Your task to perform on an android device:  Shop for cupboard lock under Gallant series.
Image 0: 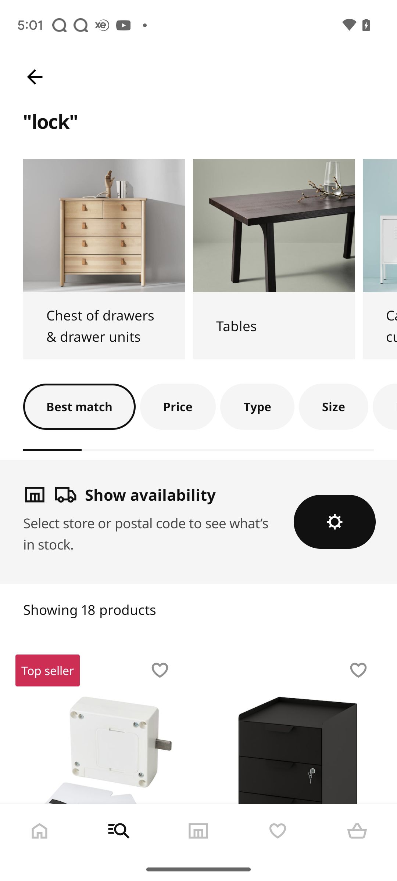
Click on the best match tab
Step 0: click (79, 407)
Image 1: 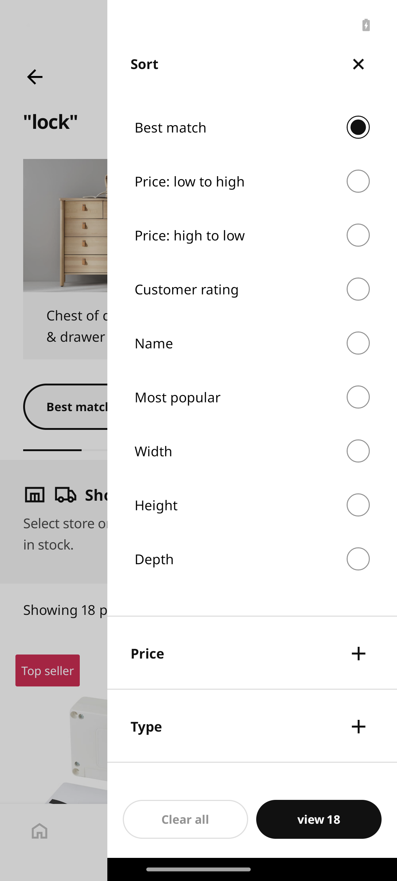
Swipe up to view series
Step 1: scroll down
Image 3: 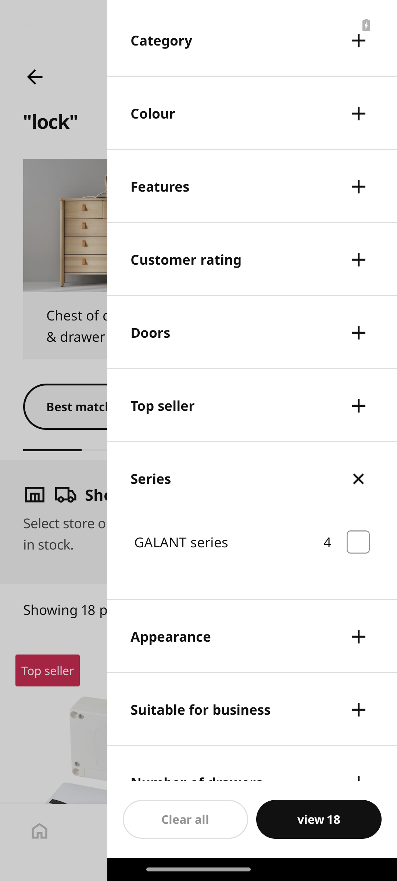
Click on the galant series
Step 3: click (358, 542)
Image 4: 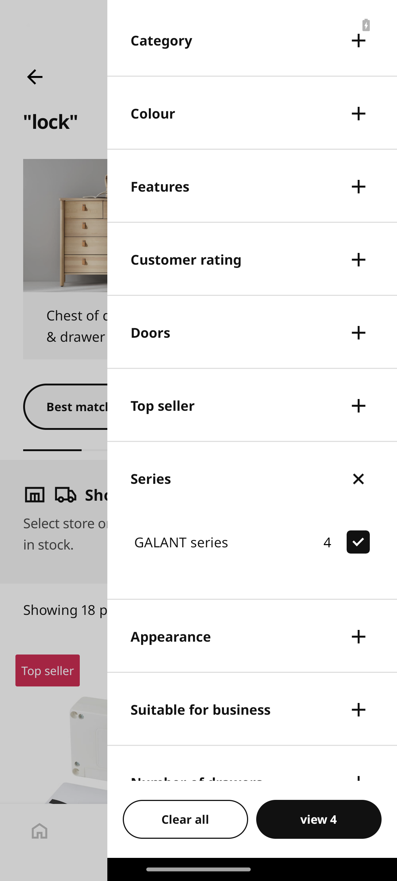
Click on view 4 button
Step 4: click (319, 819)